Your task to perform on an android device: In the Plantum app, I want to get the care tips of Zz plant.
Image 0: 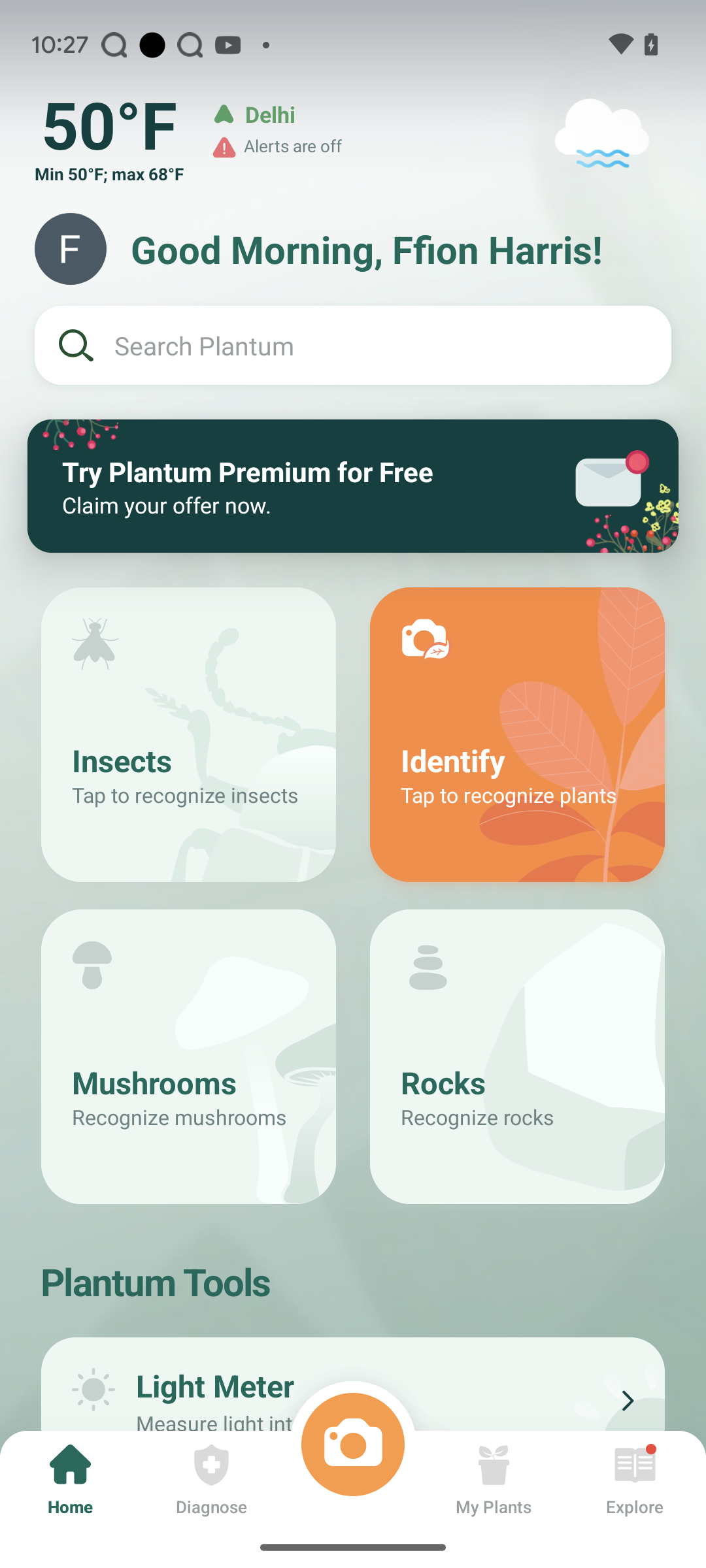
Click on the search bar at the top of the screen
Step 0: click (375, 345)
Image 1: 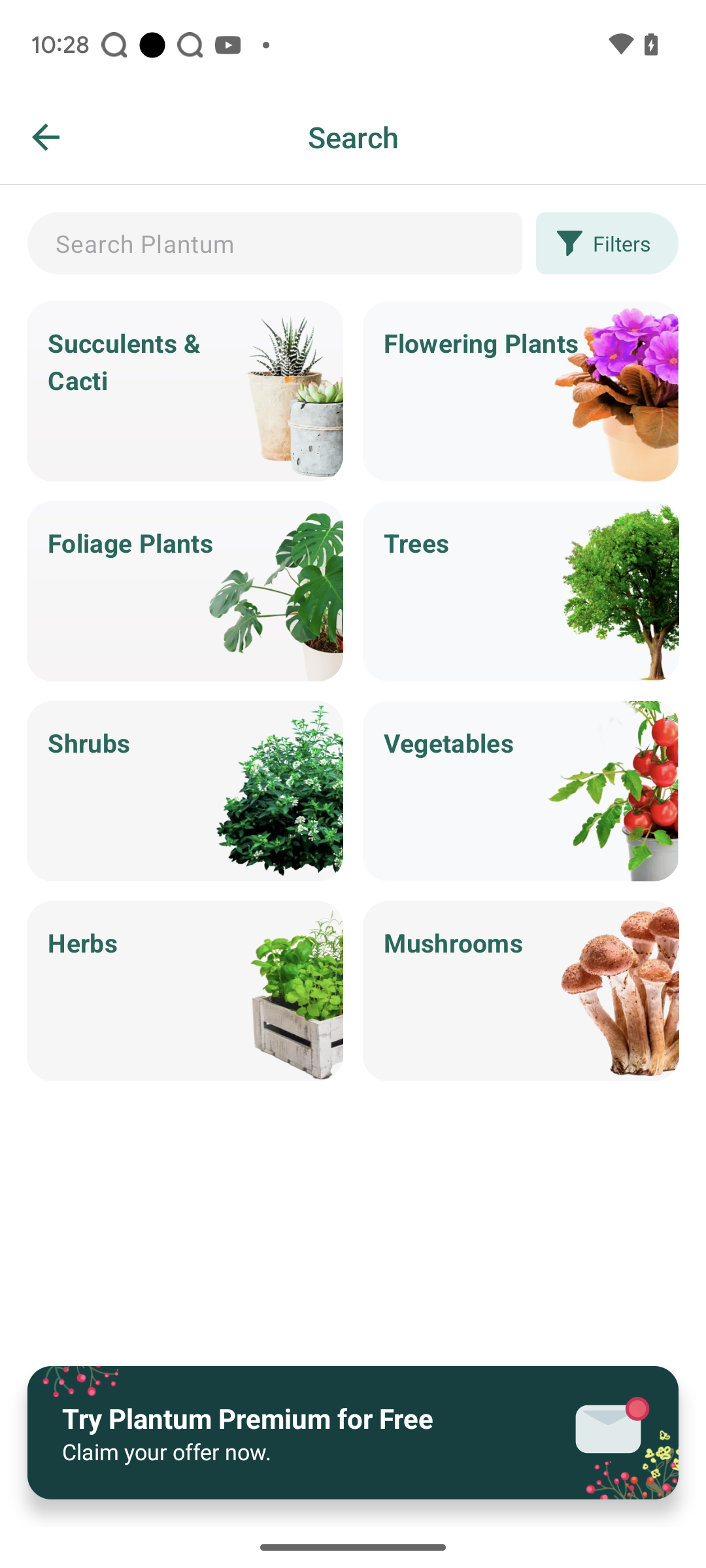
Click on the search textbox
Step 1: click (275, 243)
Image 2: 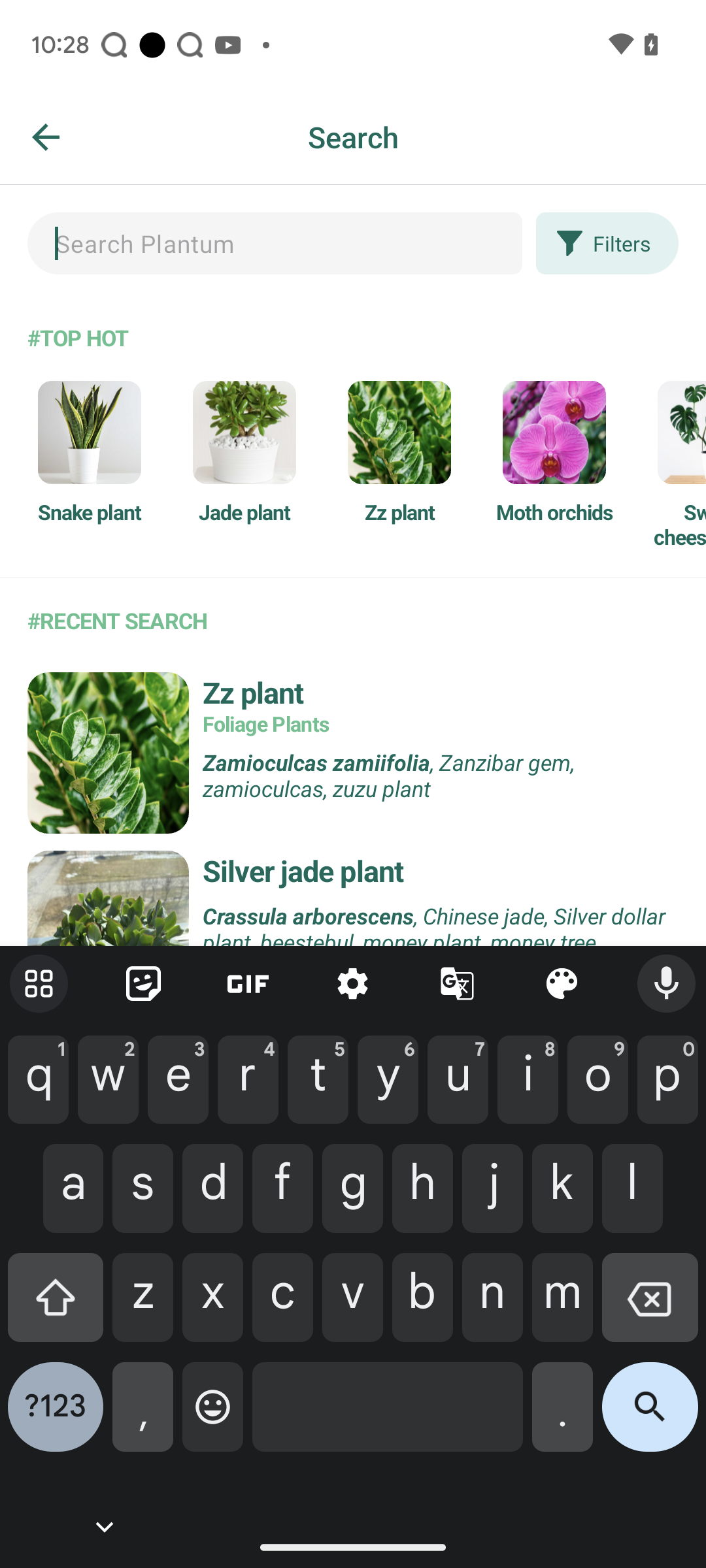
click on the Zz plant
Step 2: click (107, 752)
Image 4: 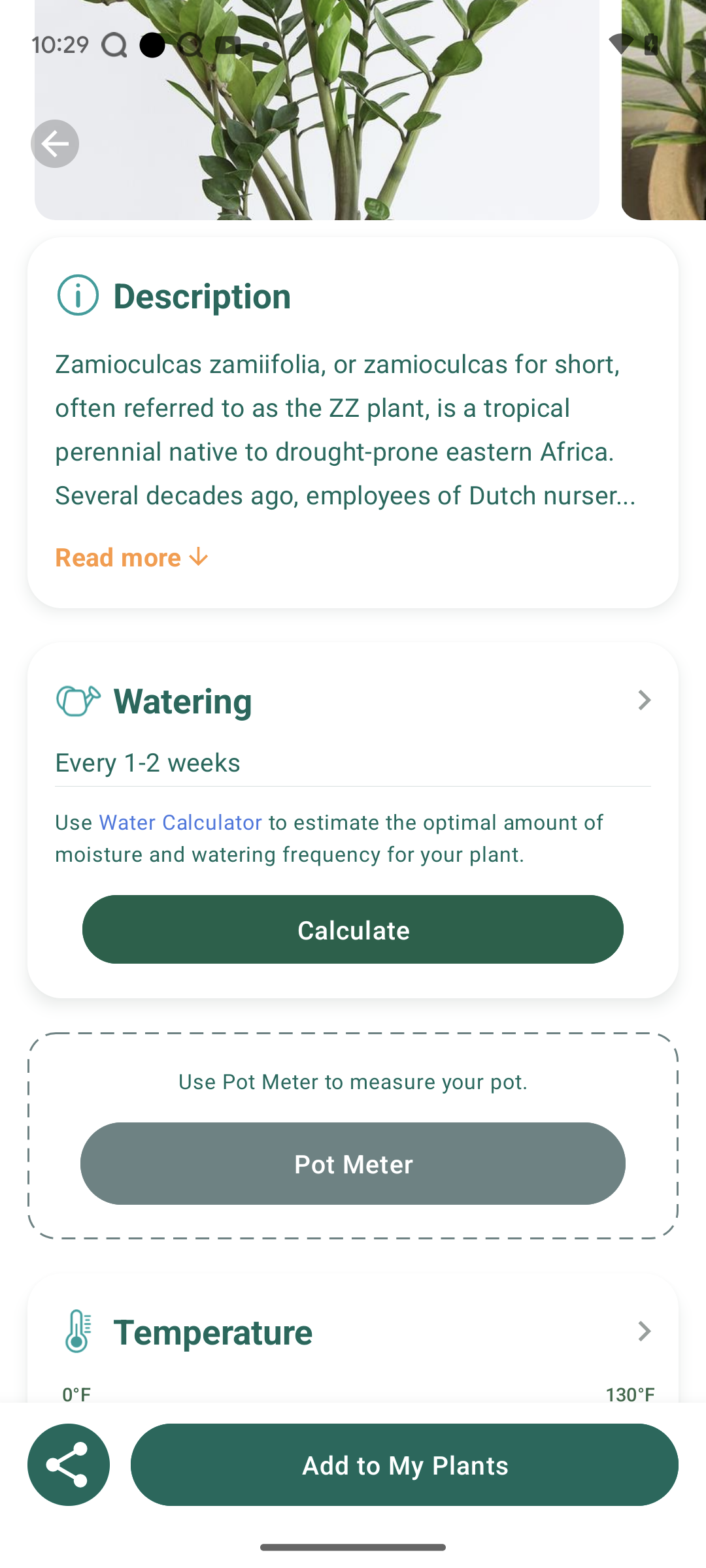
Swipe up to view care tips
Step 4: scroll down